Your task to perform on an android device: Add "iPhone 15 Pro Max (256GB) in Blue Titanium" to the cart of the Reliance Digital app.
Image 0: 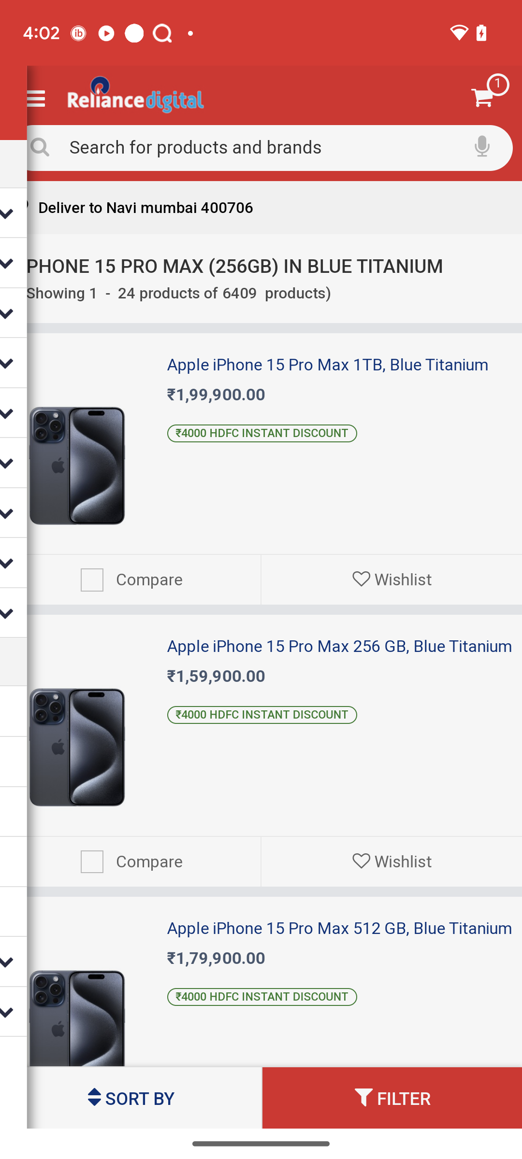
Click on the image of "iPhone 15 Pro Max (256GB) in Blue Titanium".
Step 0: click (78, 747)
Image 1: 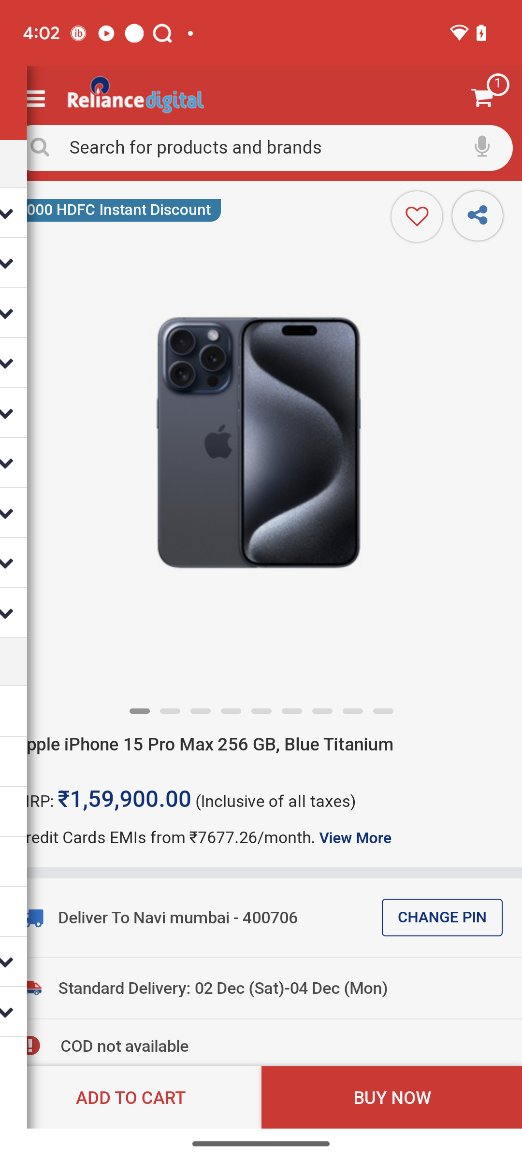
Click on the tab "Add To Cart" at the bottom left corner of the screen
Step 1: click (252, 1107)